Your task to perform on an android device: Pause the current timer
Image 0: 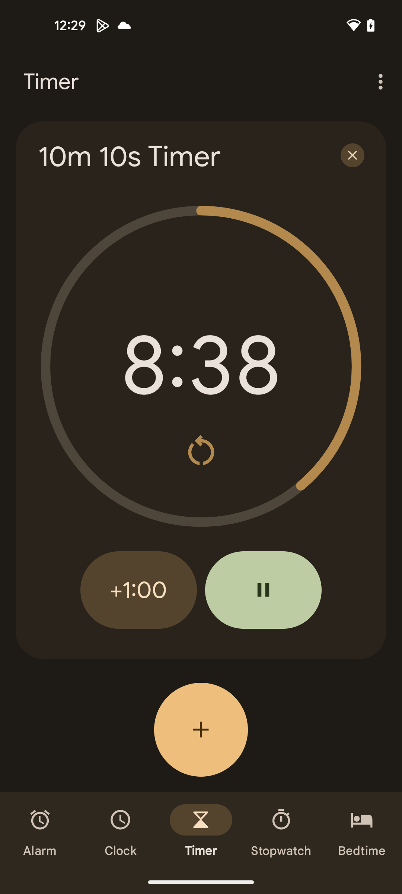
Click on the pause button
Step 0: click (263, 590)